Your task to perform on an android device: I should refer this Pizza In Restaurant to Cole from the deliveroo app so he can try all of the great meals, as the meal was so amazing and delicious.
Image 0: 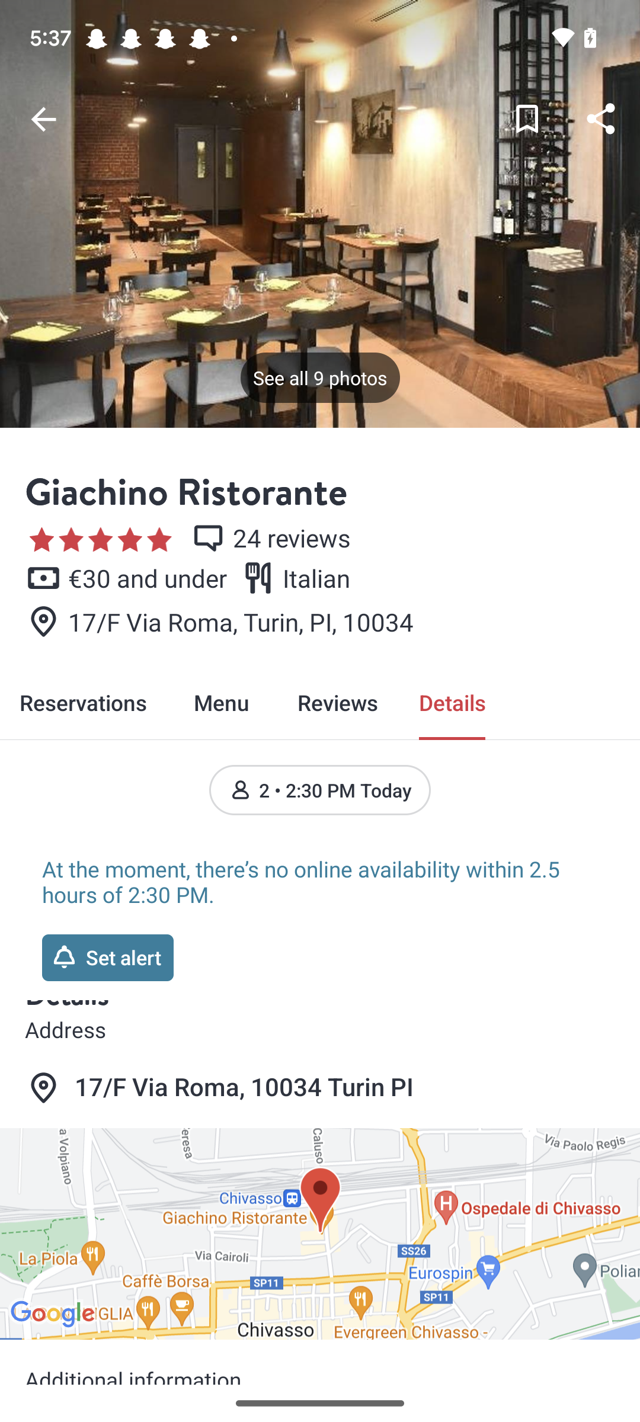
Open the deliveroo app
Step 0: open app "Deliveroo"
Image 1: 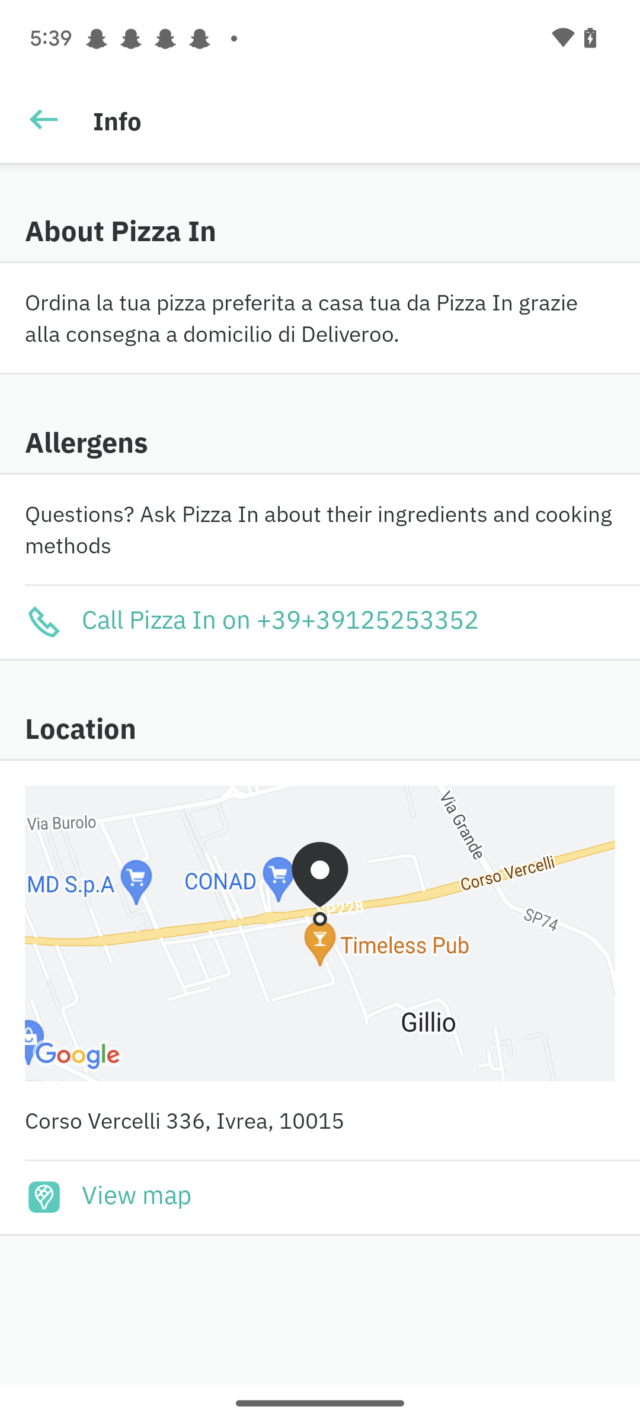
Go back to the previous screen
Step 1: press back button
Image 2: 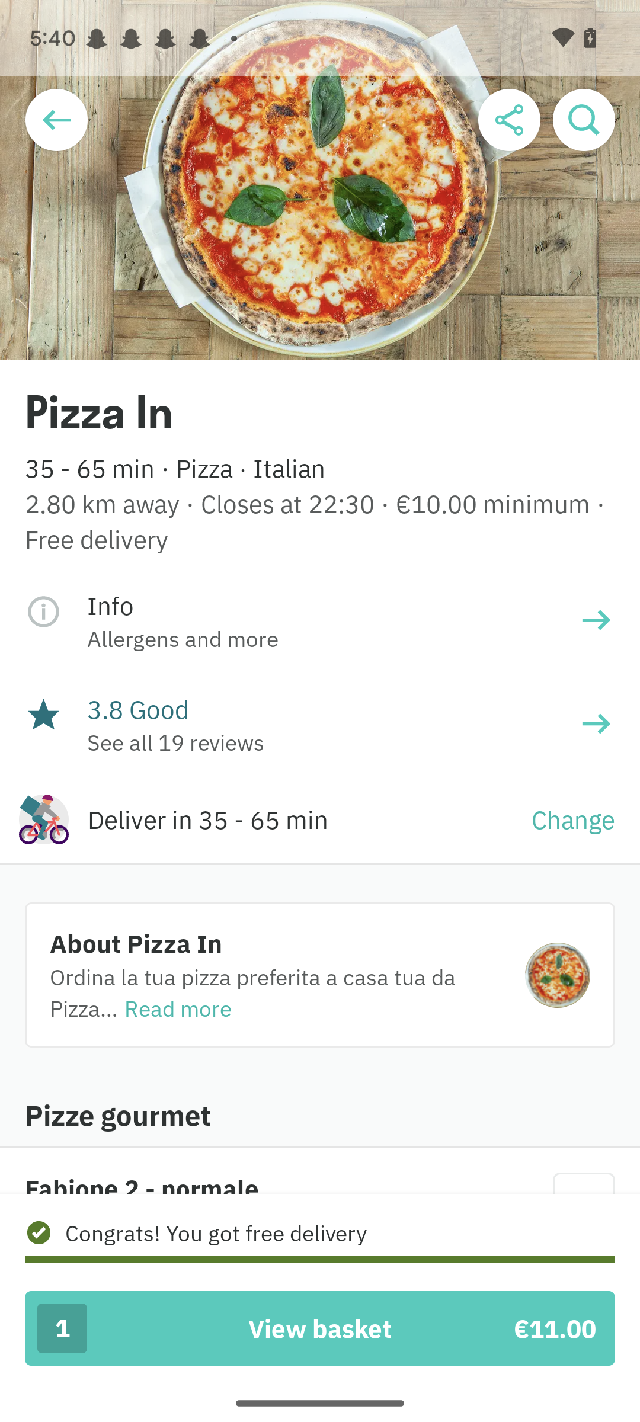
Click on the share icon at the top of the screen
Step 2: click (509, 120)
Image 3: 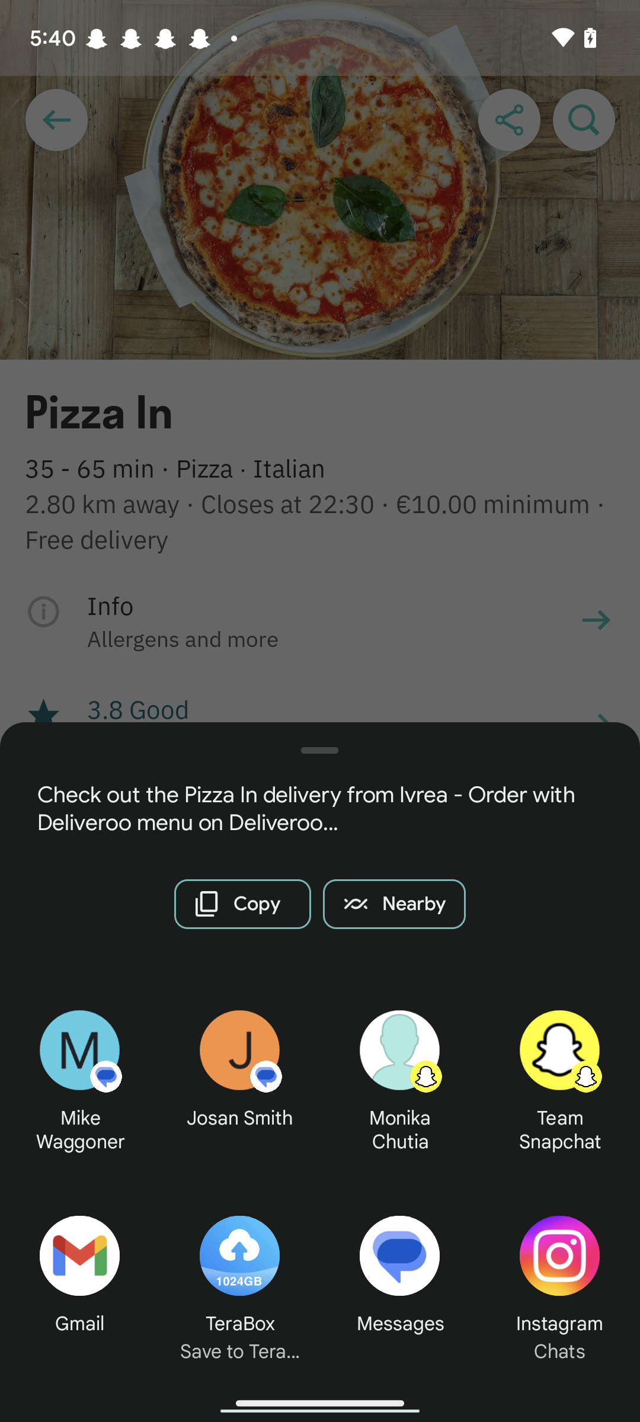
Click on the gmail option
Step 3: click (80, 1279)
Image 4: 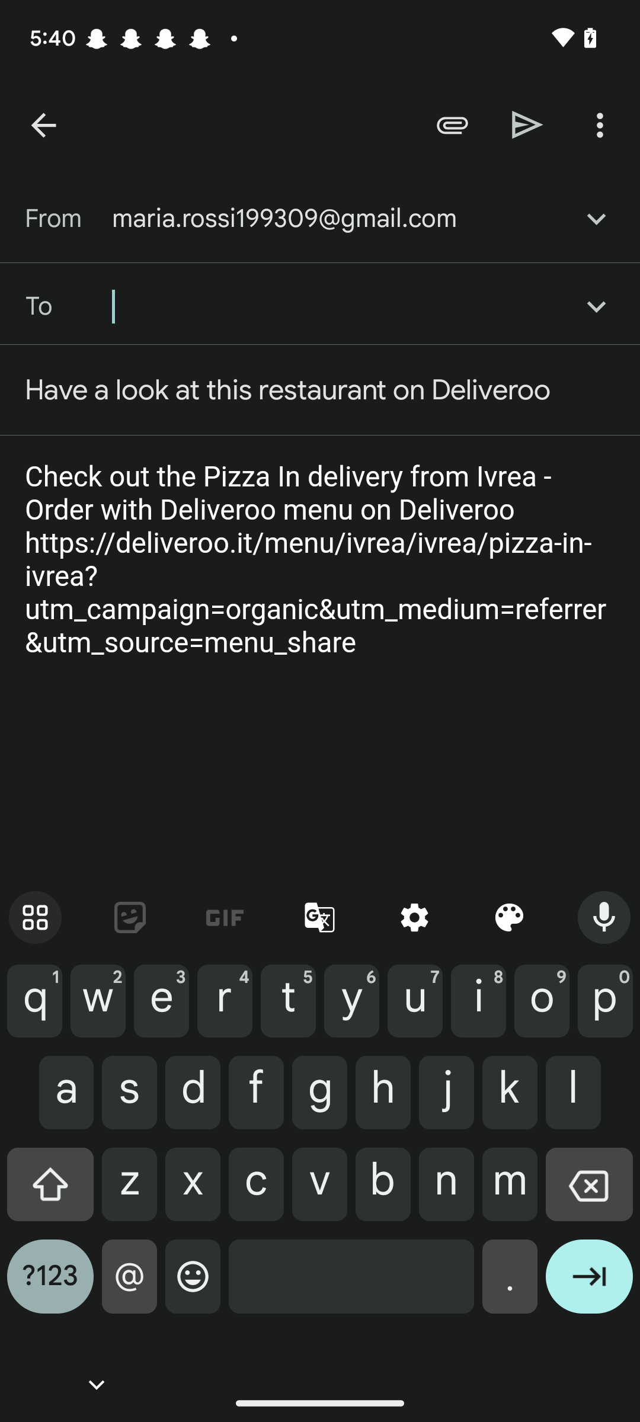
Enter the recipient id as coledbwpersonatest@gmail.com
Step 4: type "coledbwpersonatest@gmail.com"
Image 5: 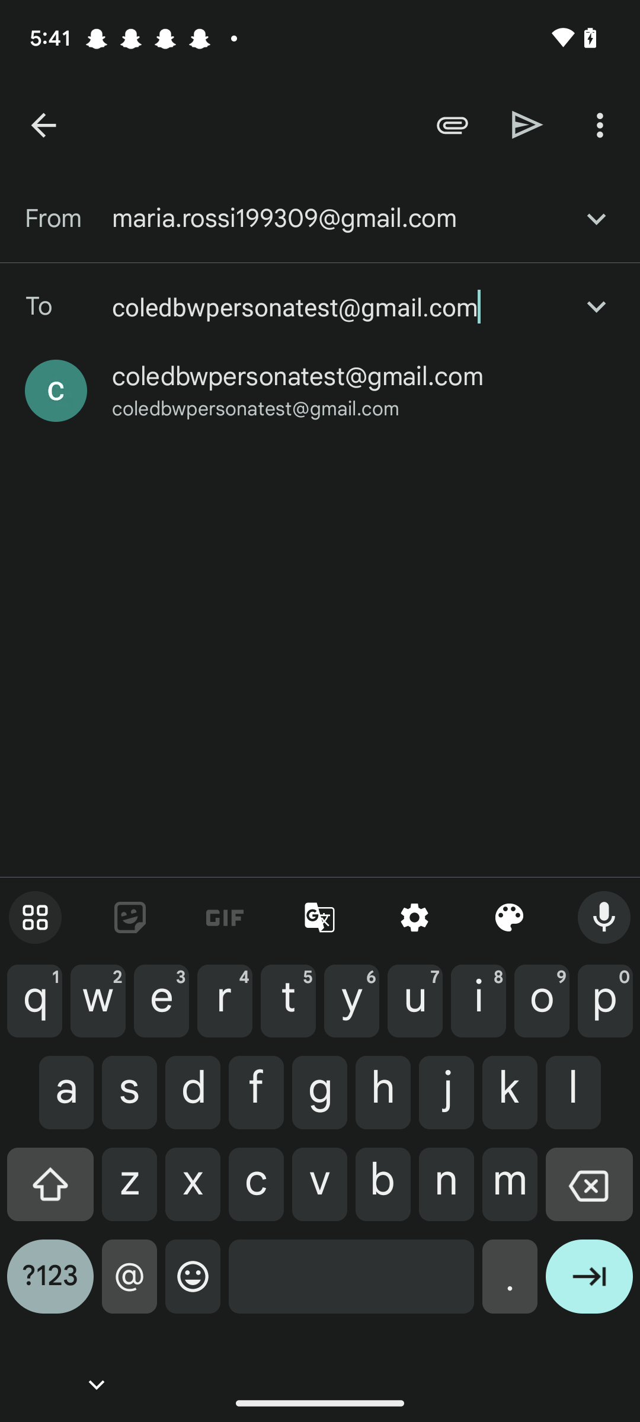
Click on the send icon at the top of the screen
Step 5: click (527, 125)